Your task to perform on an android device: I want to purchase the Light Fleece long sleeve full-zip hoodie I've fallen in love with on the UNIQLO app . I'm therefore adding it to my cart before making a decision.
Image 1: 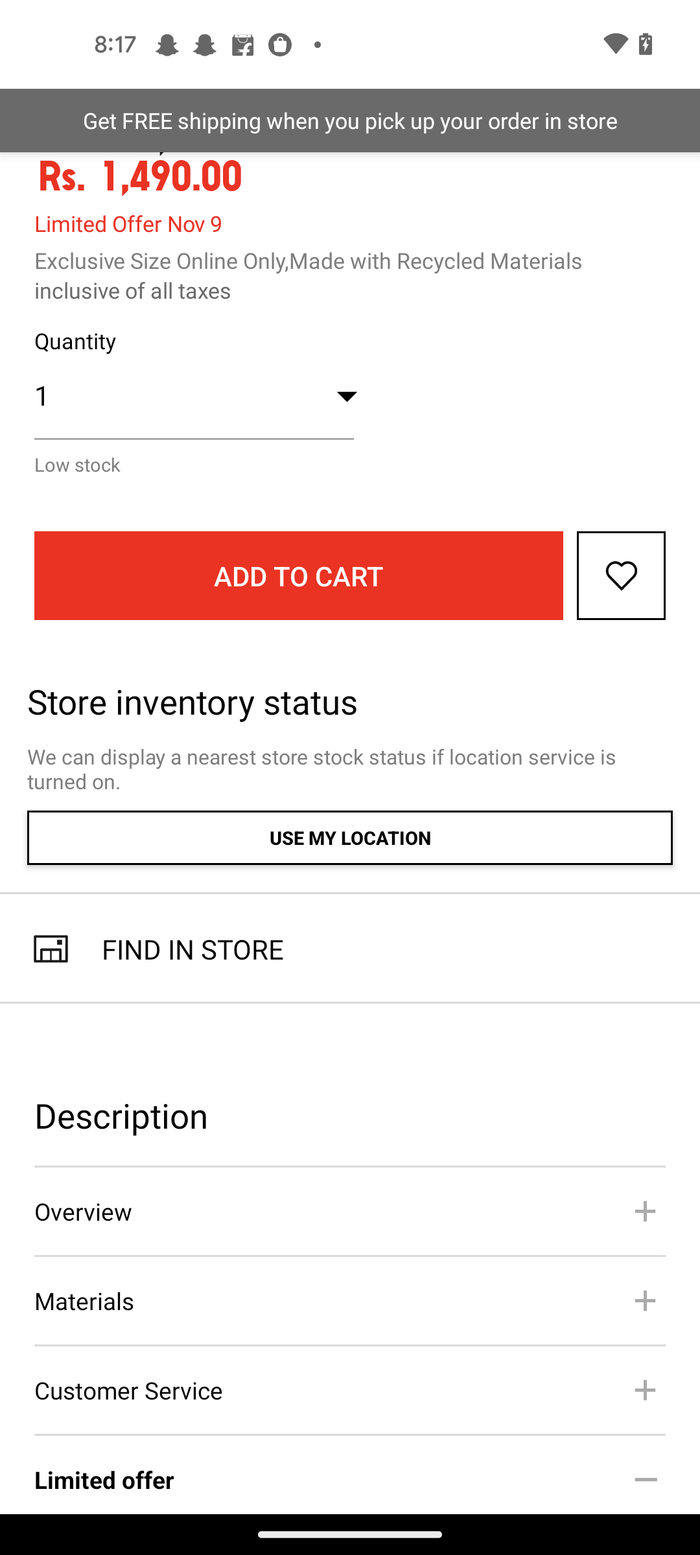
Click on the Add to cart tab
Step 1: click (298, 575)